Your task to perform on an android device: To keep myself motivated for my workouts on a daily basis, I set a goal of 5000 steps and 30 heart points on the Google Fit app.
Image 0: 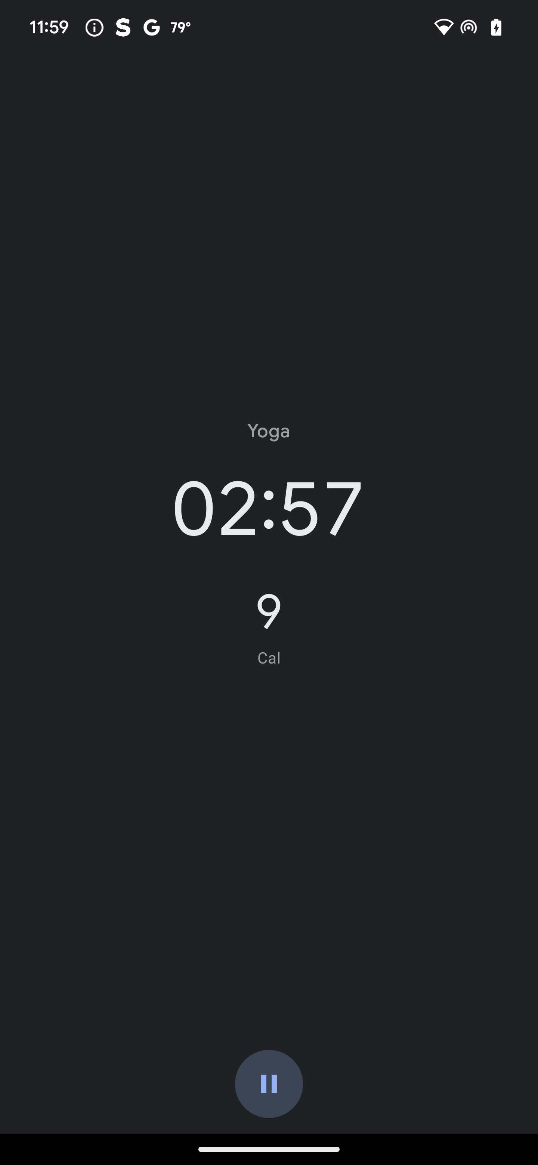
Click on the pause button
Step 0: click (269, 1084)
Image 1: 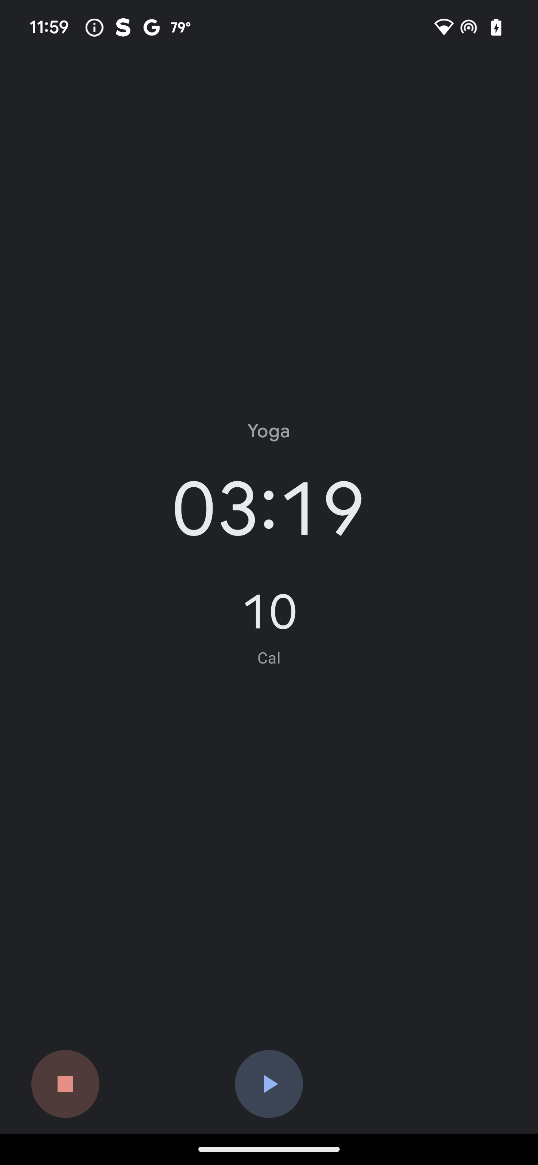
Go back to the previous page
Step 1: press back button
Image 2: 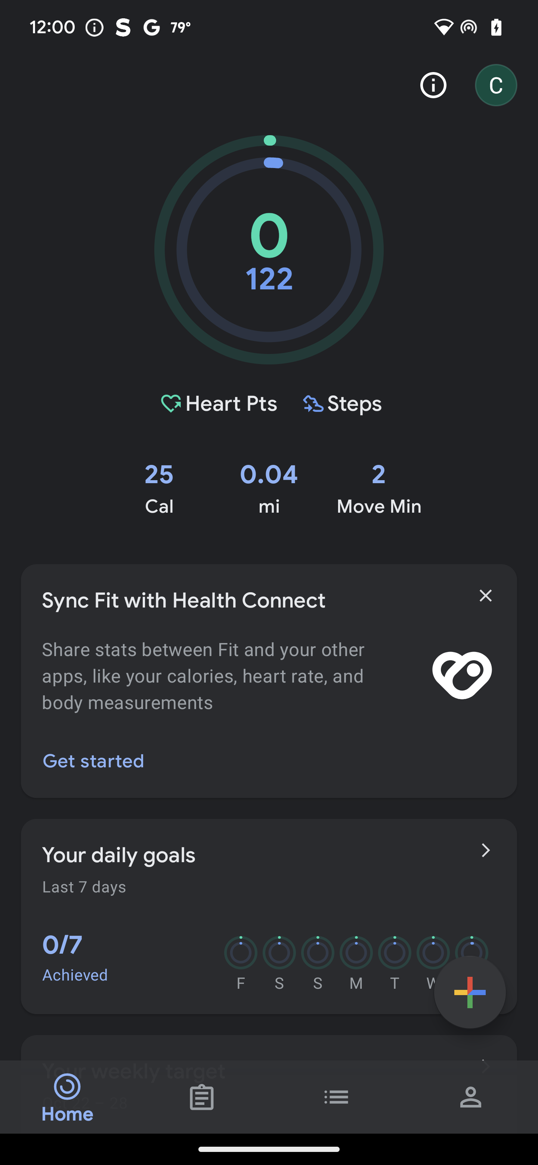
Click on the profile icon
Step 2: click (471, 1097)
Image 3: 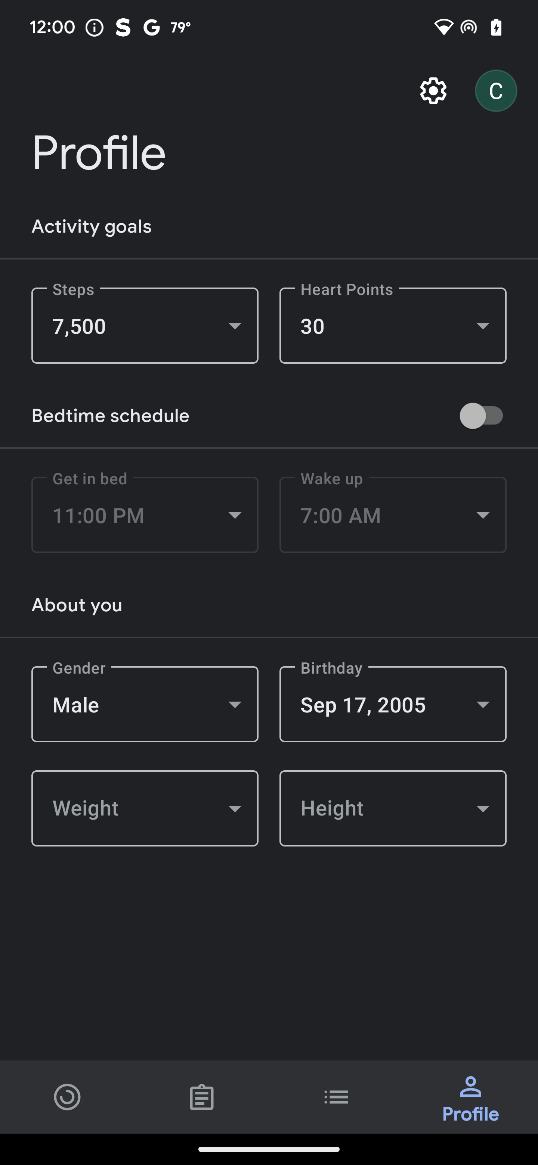
Click on the steps button to select the count
Step 3: click (145, 325)
Image 4: 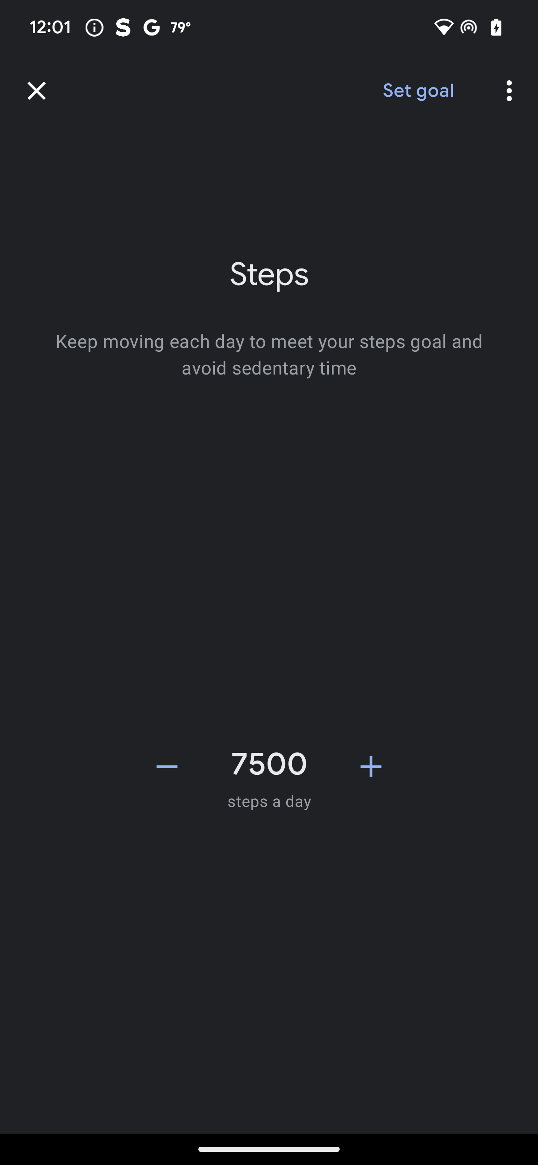
Click on the minus button to set 5000 steps
Step 4: click (167, 766)
Image 5: 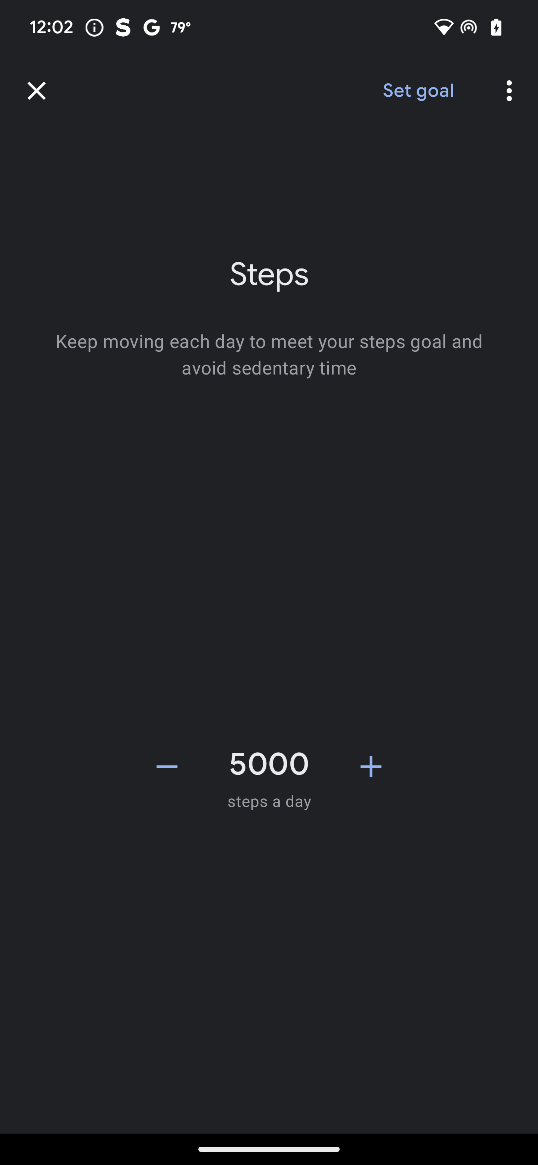
Click on the set goal
Step 5: click (418, 90)